Your task to perform on an android device: In the PUMA app, look for the women's mid style shoes in shoe size 5 for my mother.
Image 0: 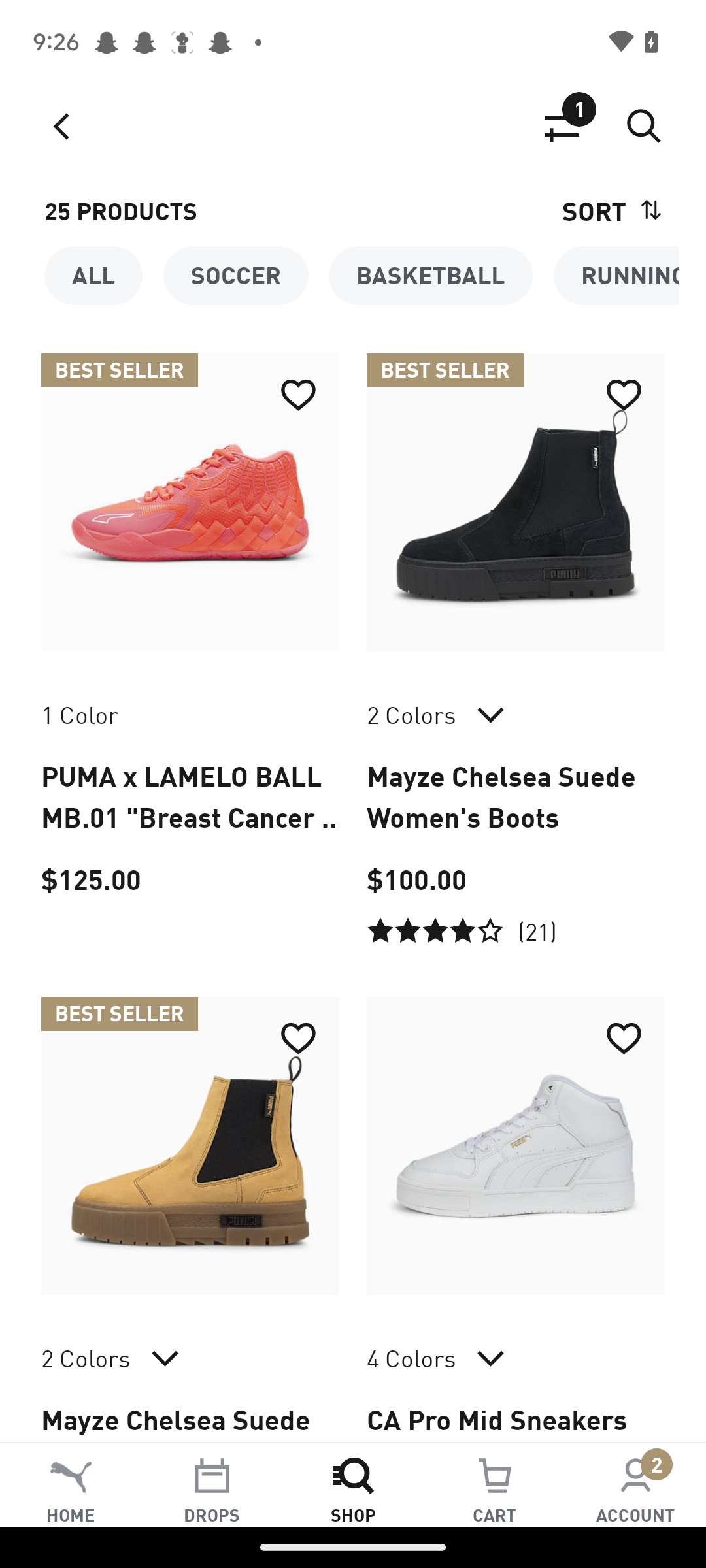
Click on the filter icon at the top of the screen
Step 0: click (562, 126)
Image 1: 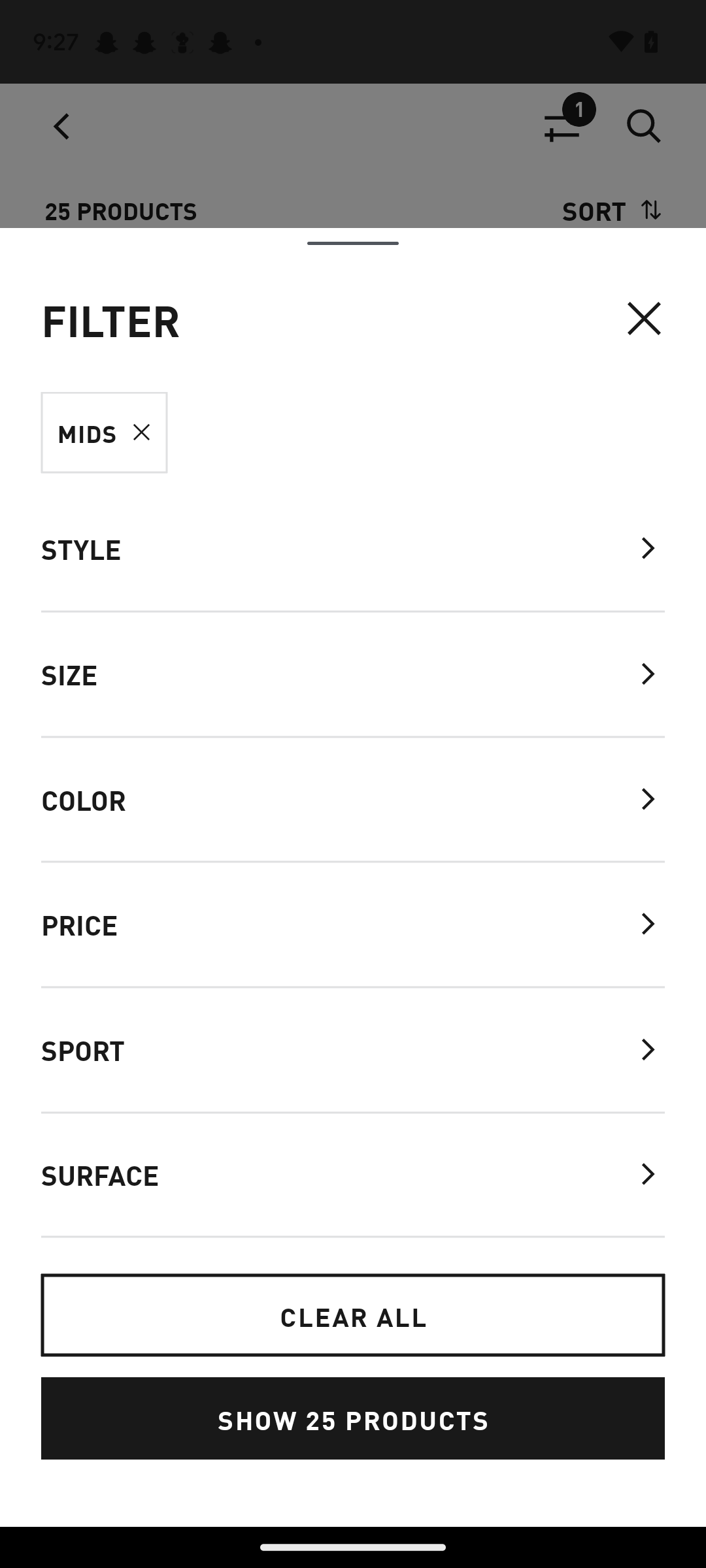
Click on the size category
Step 1: click (352, 674)
Image 2: 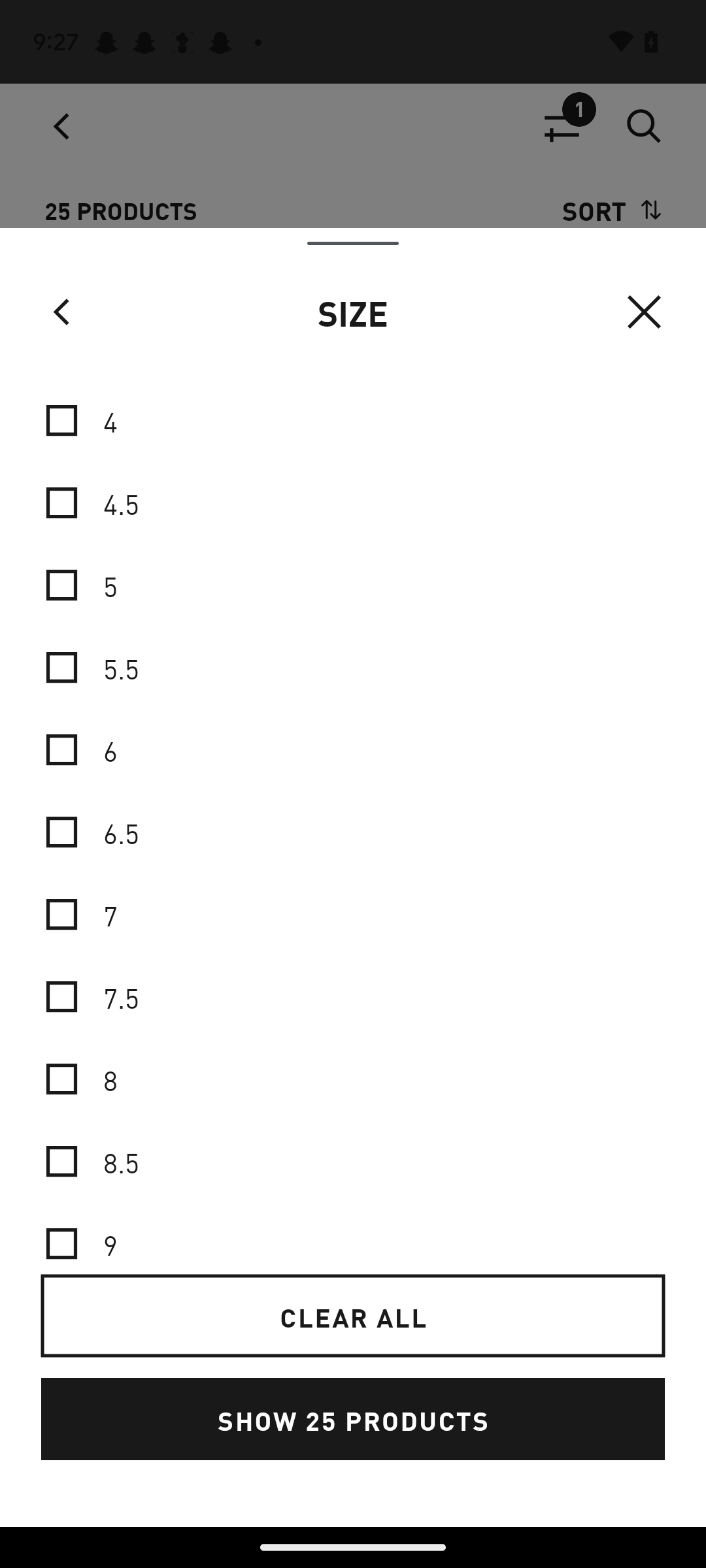
Click on the 5 size option
Step 2: click (353, 805)
Image 4: 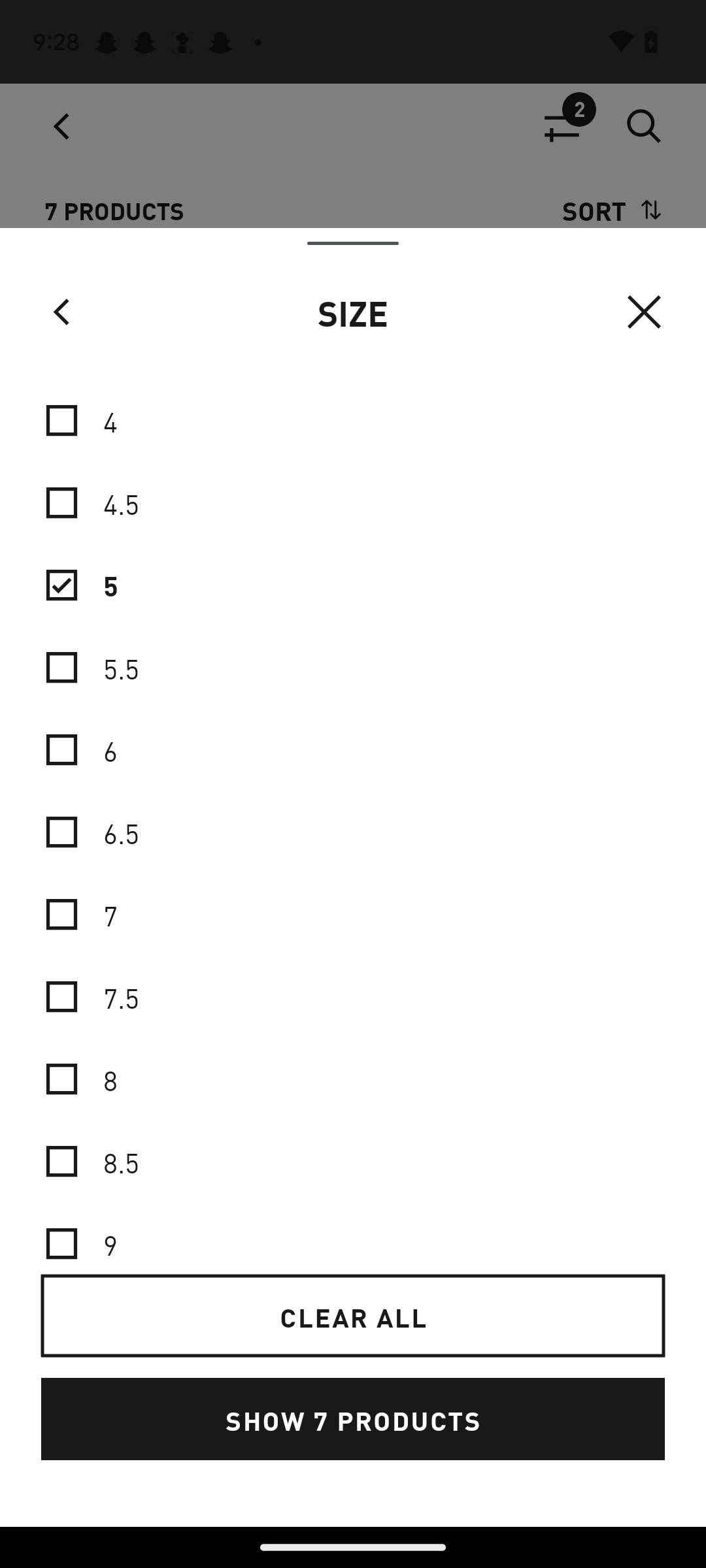
Click on the sho 7 products button
Step 4: click (353, 1419)